Your task to perform on an android device: I want to look for other sofas also, so compare other sofas with "vintage sofa handmade rare furniture wooden white metal coated embroidered" in terms of price.
Image 0: 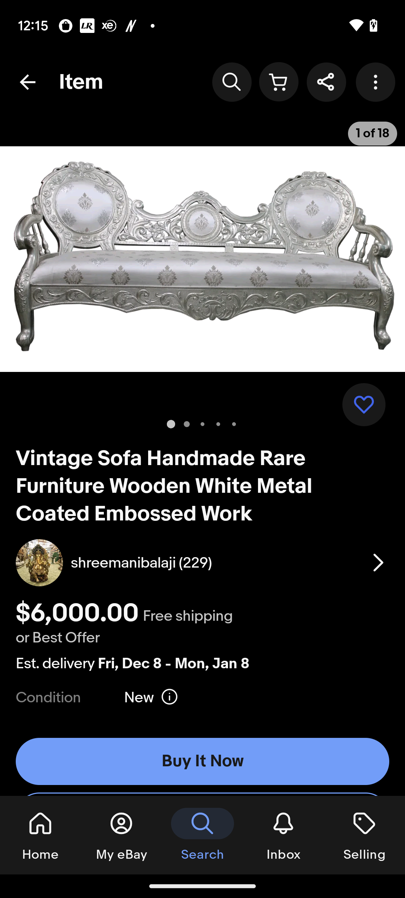
Scroll up
Step 0: scroll down
Image 1: 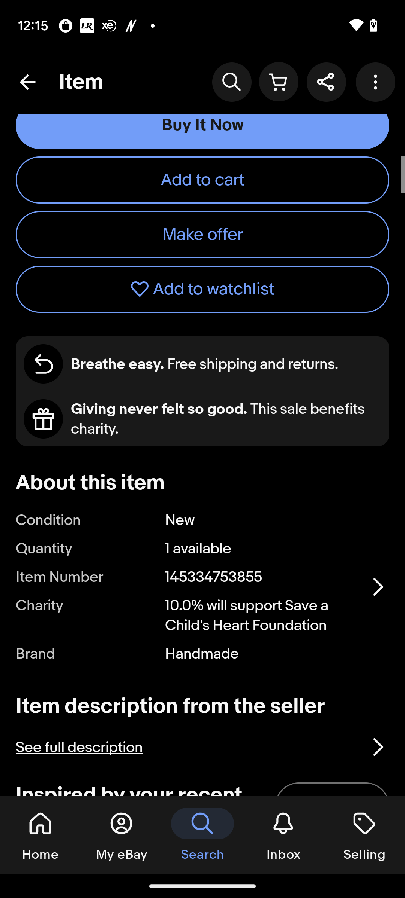
Scroll up
Step 1: scroll down
Image 3: 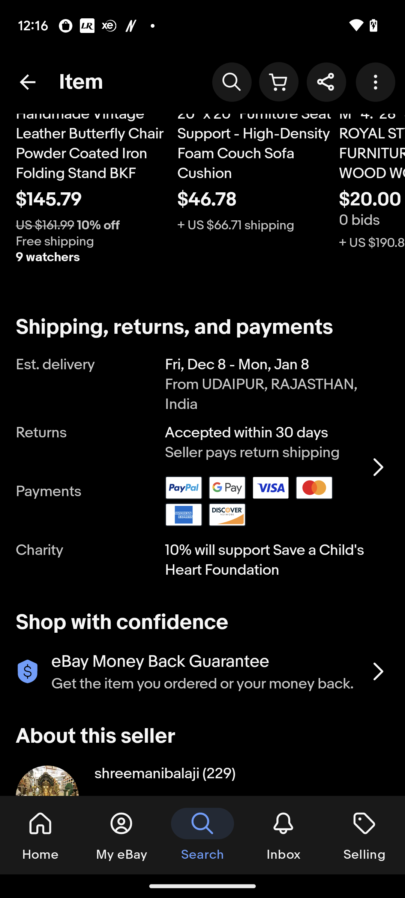
Scroll up
Step 3: scroll down
Image 4: 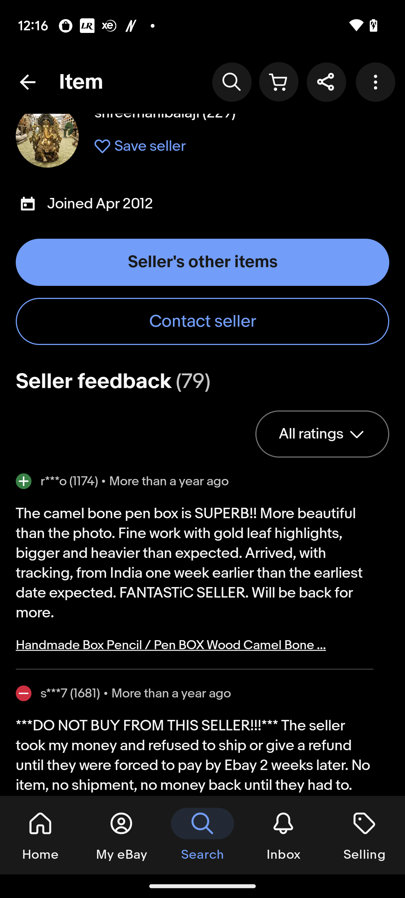
Scroll up
Step 4: scroll down
Image 5: 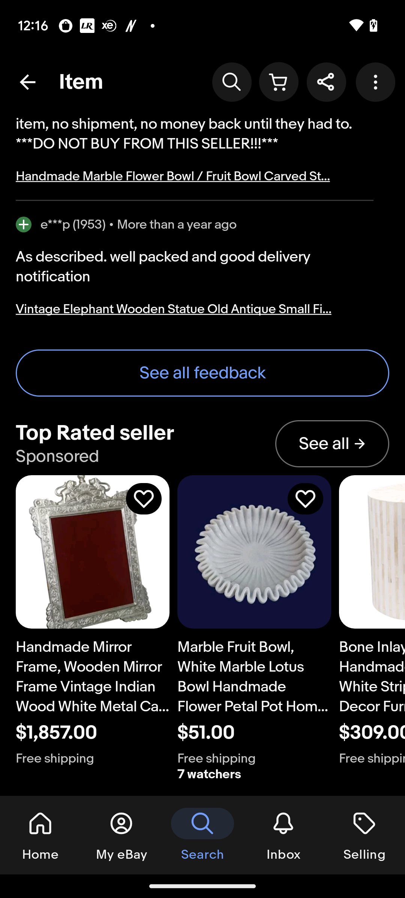
Scroll up
Step 5: scroll down
Image 6: 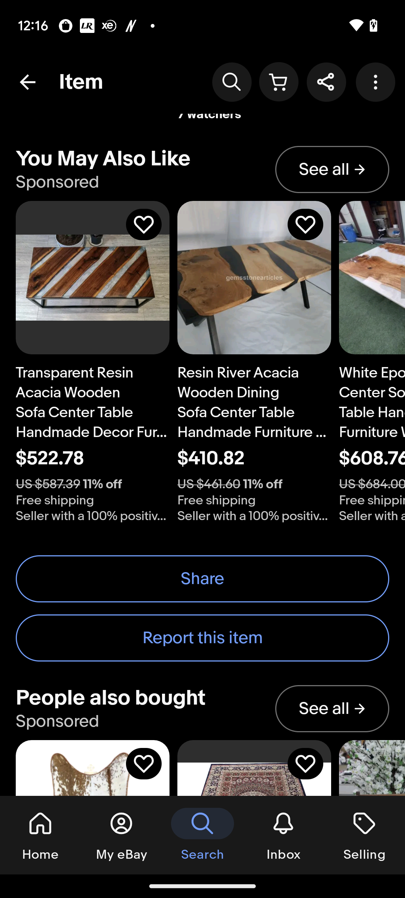
Scroll up
Step 6: scroll down
Image 7: 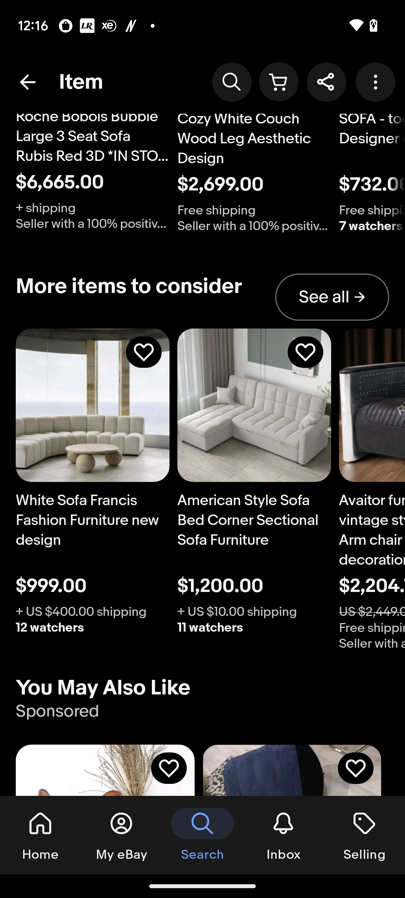
Click on the tab See all.
Step 7: click (332, 297)
Image 8: 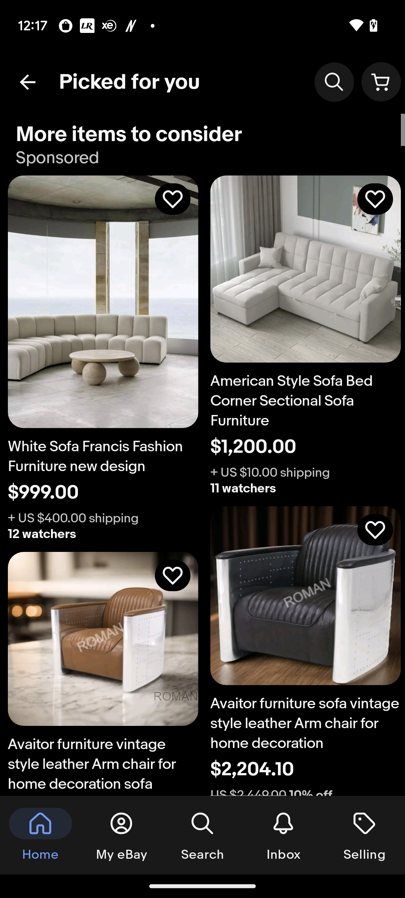
Scroll up to compare the prices.
Step 8: scroll down
Image 9: 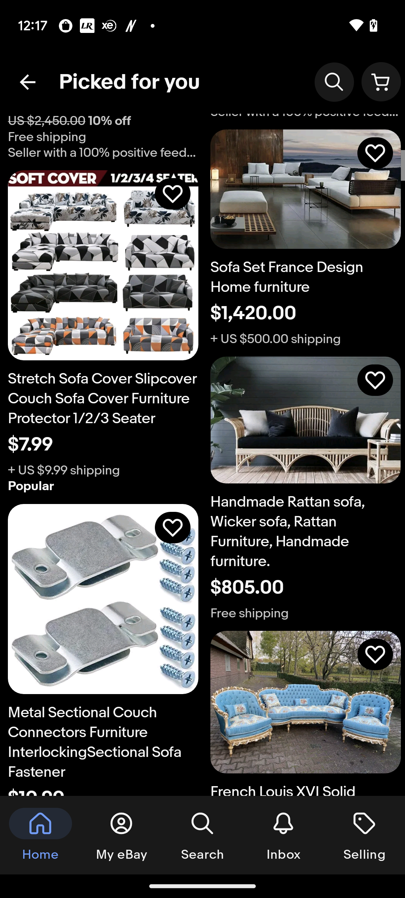
Scroll up to compare the prices.
Step 9: scroll down